Your task to perform on an android device: I want to monitor the INR to BRL conversion rates on the Xe app since I'm curious about previous exchange prices.
Image 0: 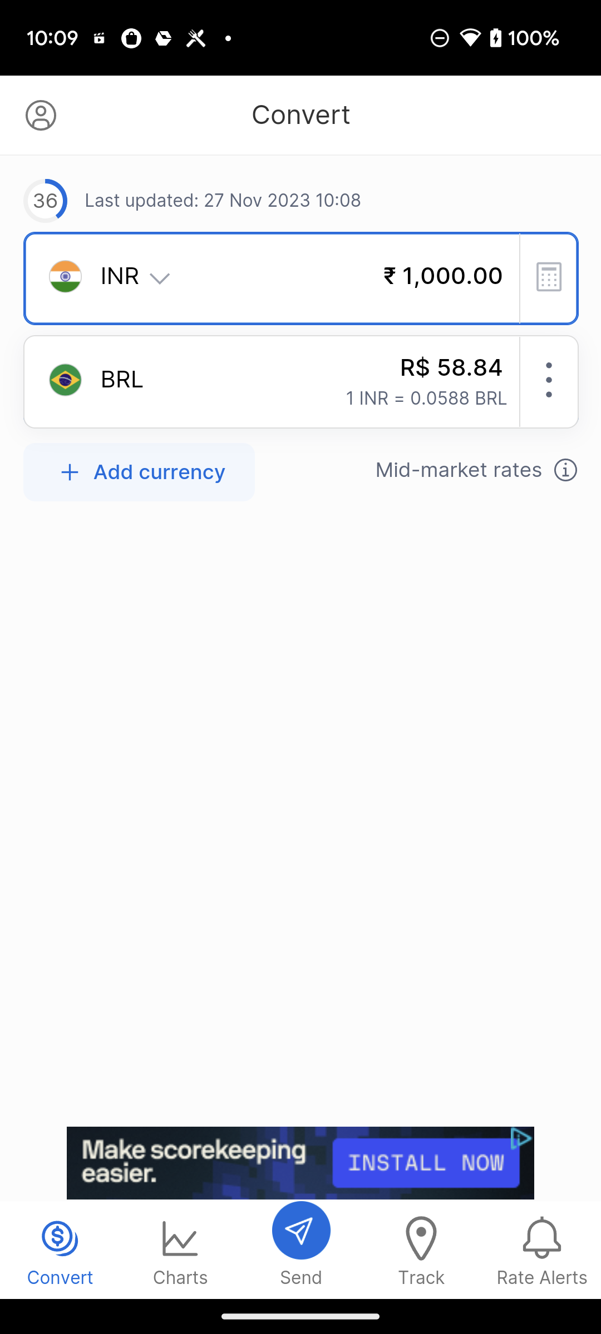
Click on the Charts section at the bottom of the screen
Step 0: click (180, 1250)